Your task to perform on an android device: I want to search for my grocery list to see the list of things I need to buy on the Notein app.
Image 0: 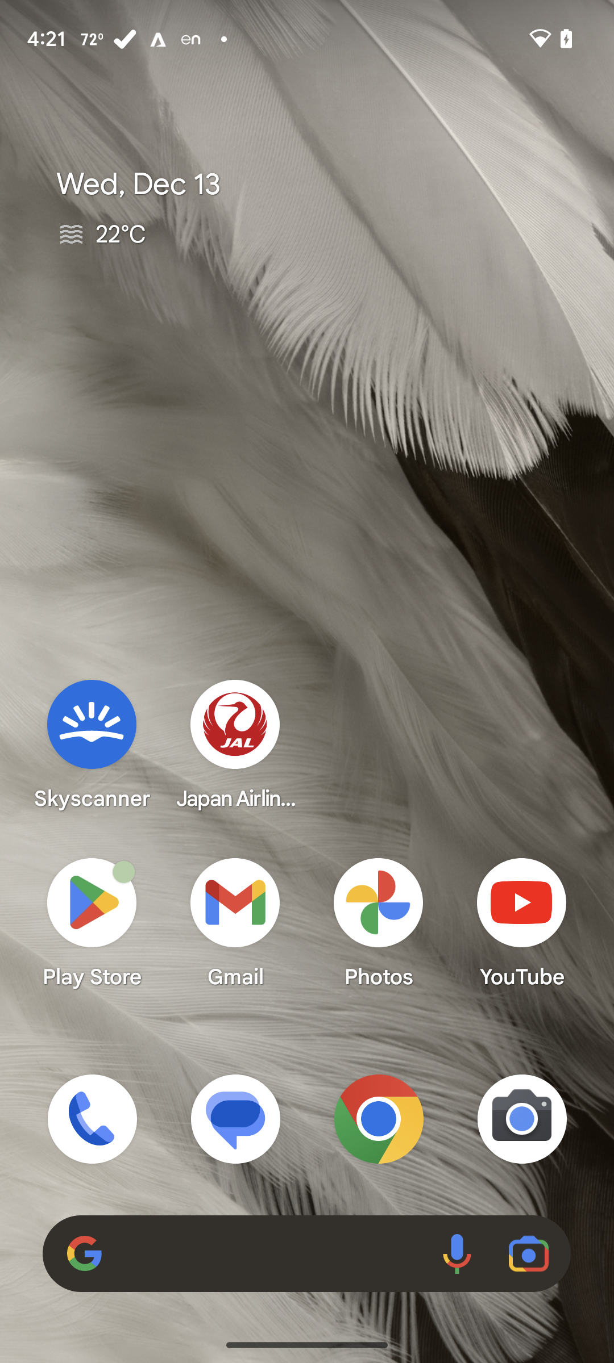
Open notein app
Step 0: click (92, 921)
Image 1: 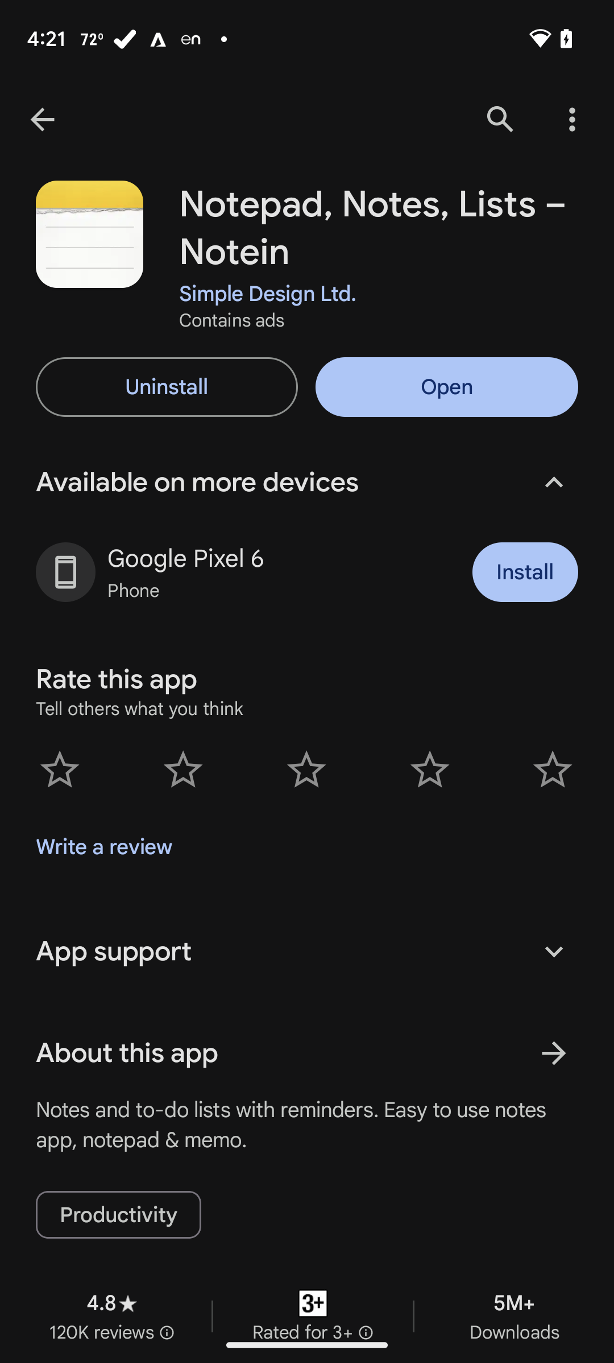
Open notein app
Step 1: click (447, 387)
Image 2: 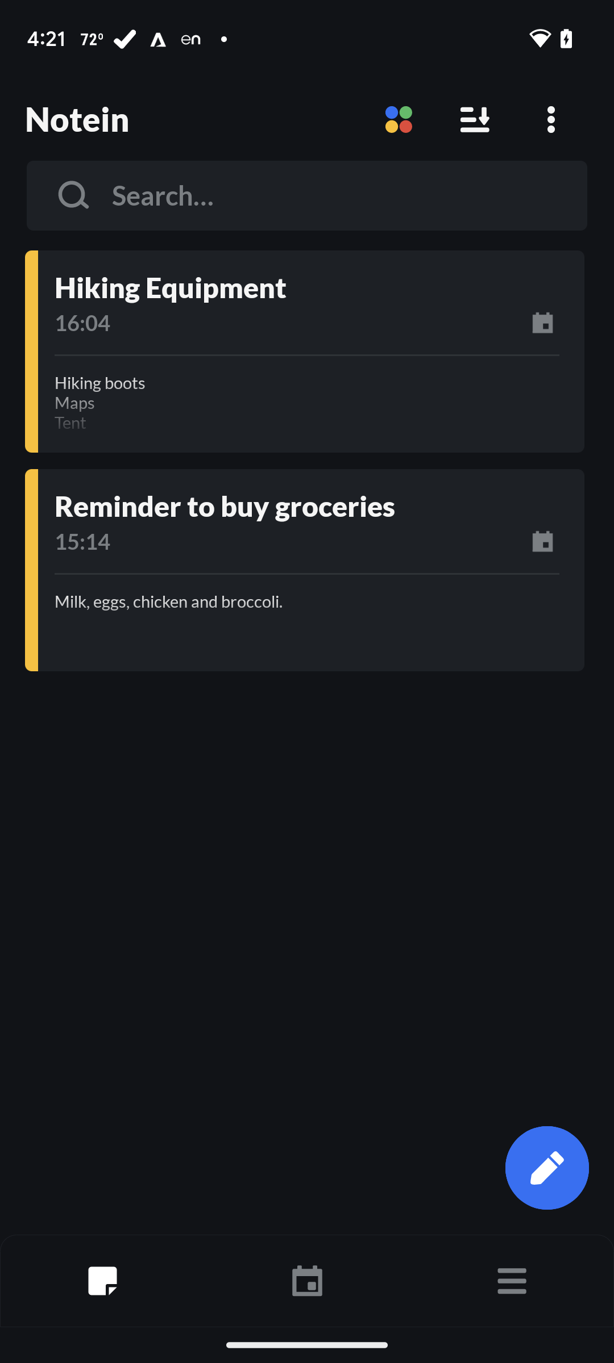
Click on the search box
Step 2: click (306, 195)
Image 3: 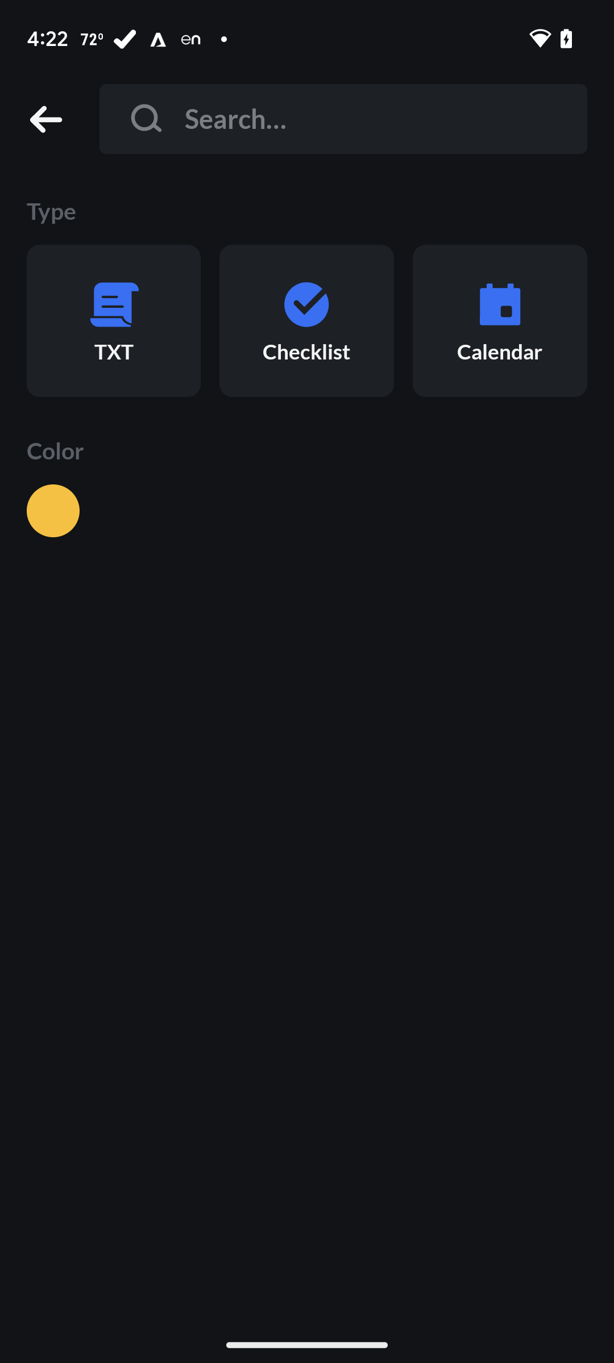
Click on the search box
Step 3: click (343, 119)
Image 4: 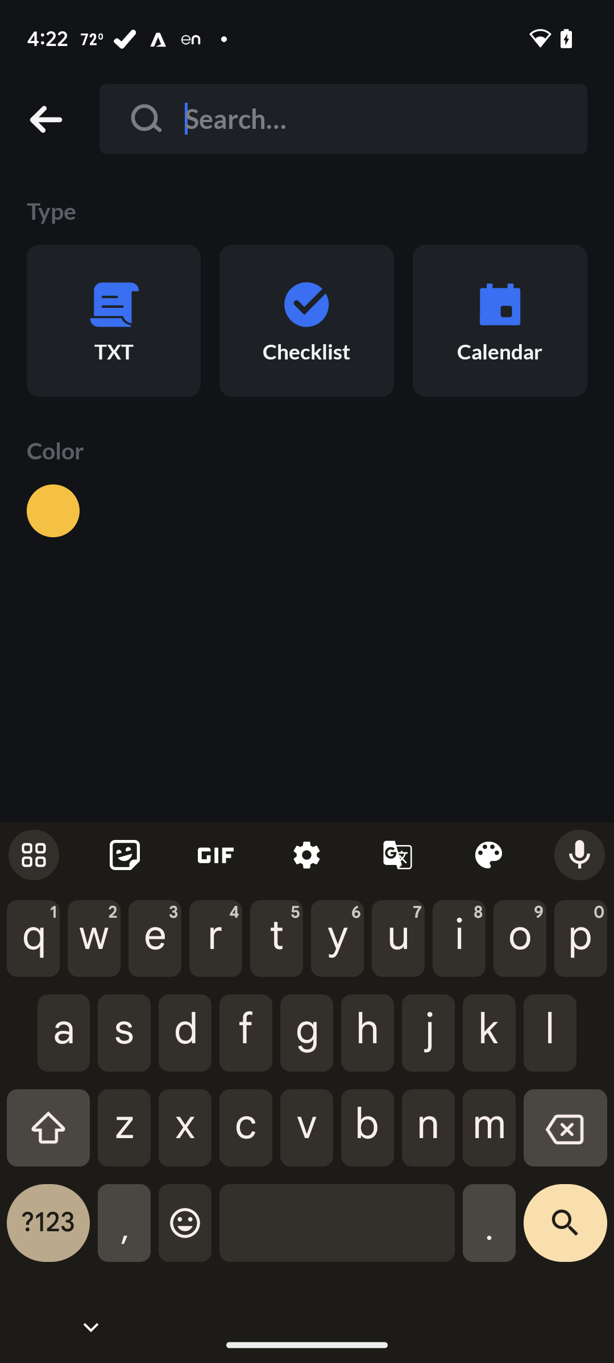
Type Groceries
Step 4: type "Groceries"
Image 5: 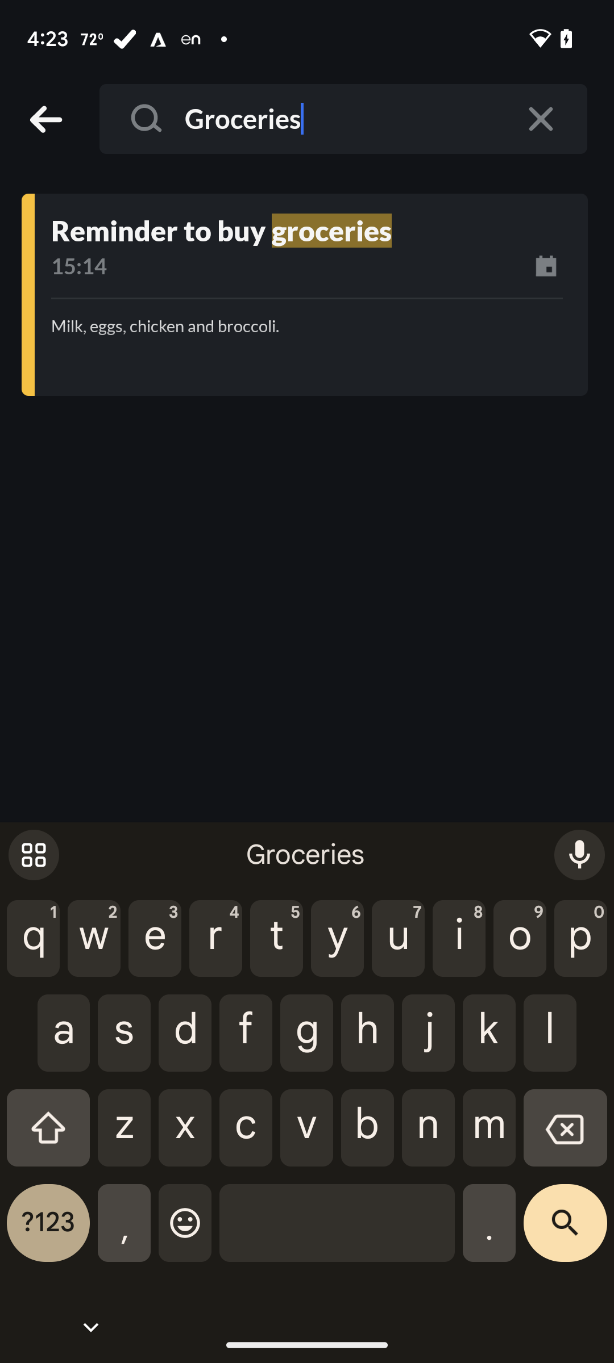
Click on the search icon
Step 5: click (565, 1232)